Your task to perform on an android device: Show me the planting and care tips on how to water my outdoor pansy plant to keep it healthy on the Plantln app.
Image 0: 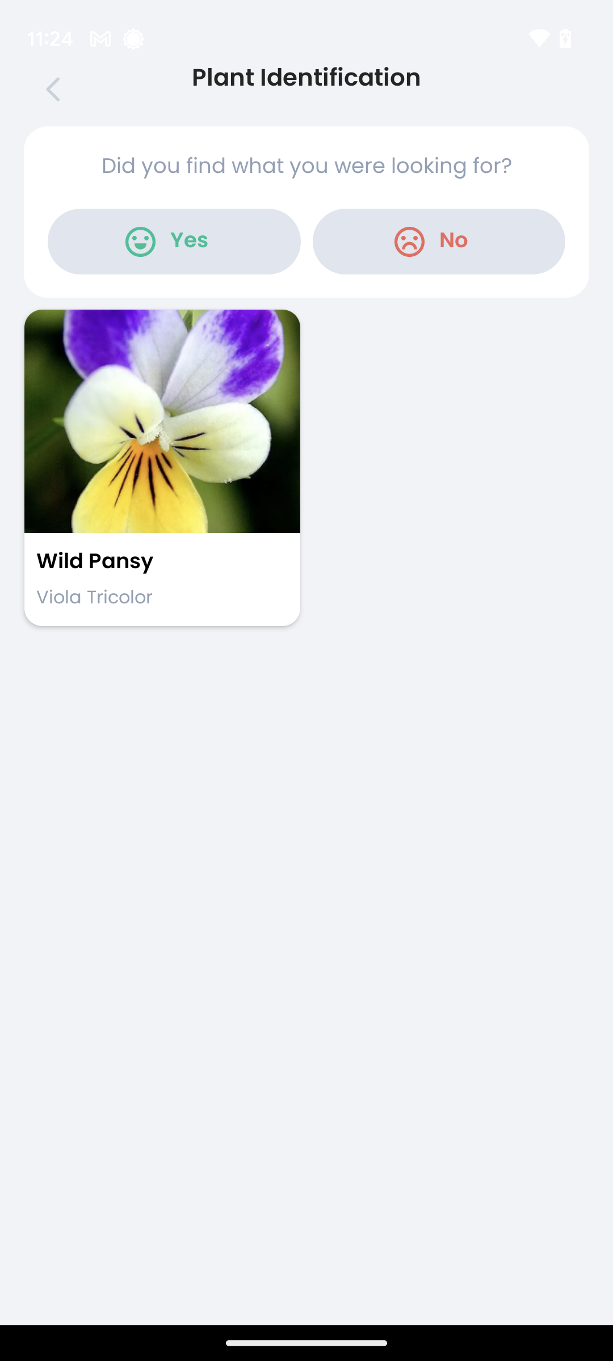
Click on the Wild Pansy tab..
Step 0: click (162, 421)
Image 1: 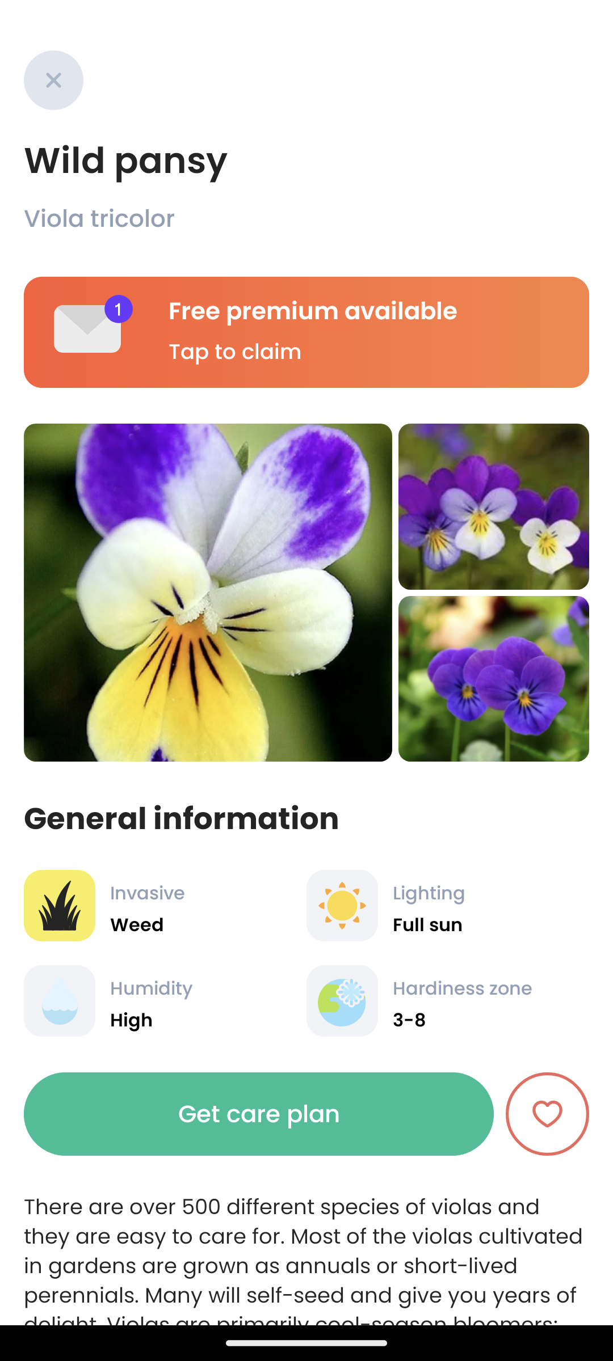
Scroll up on the screen until you find the Planting & Care Heading.
Step 1: scroll down
Image 2: 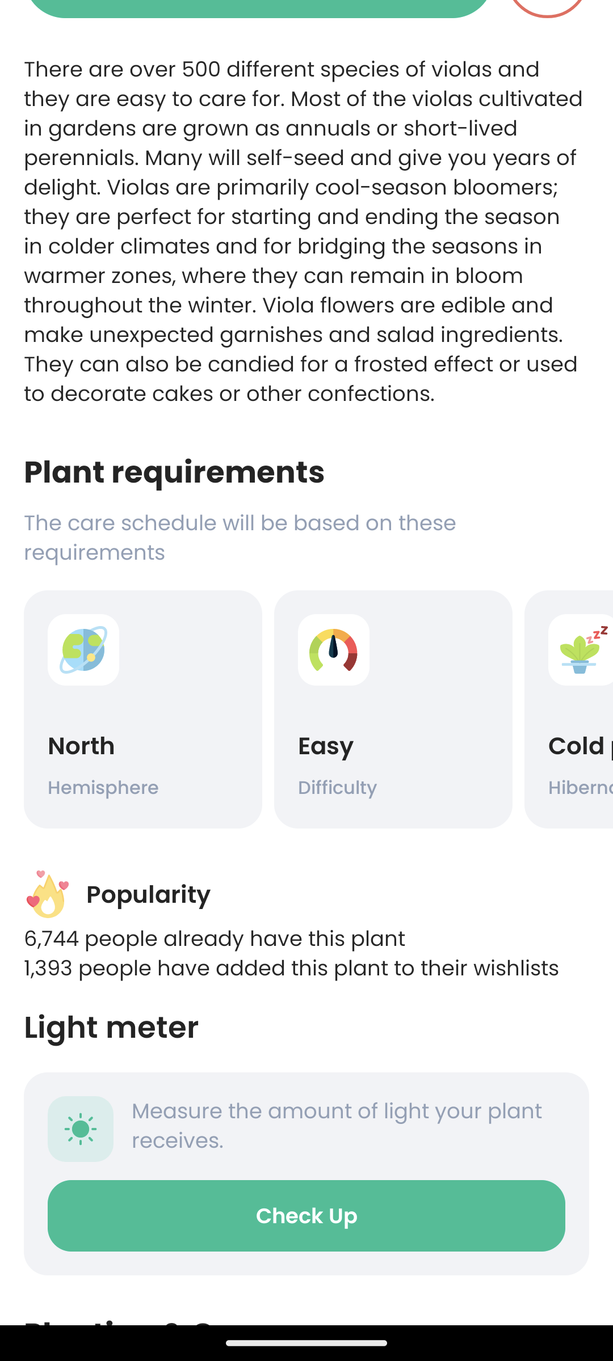
Scroll up on the screen until you find the Planting & Care Heading.
Step 2: scroll down
Image 3: 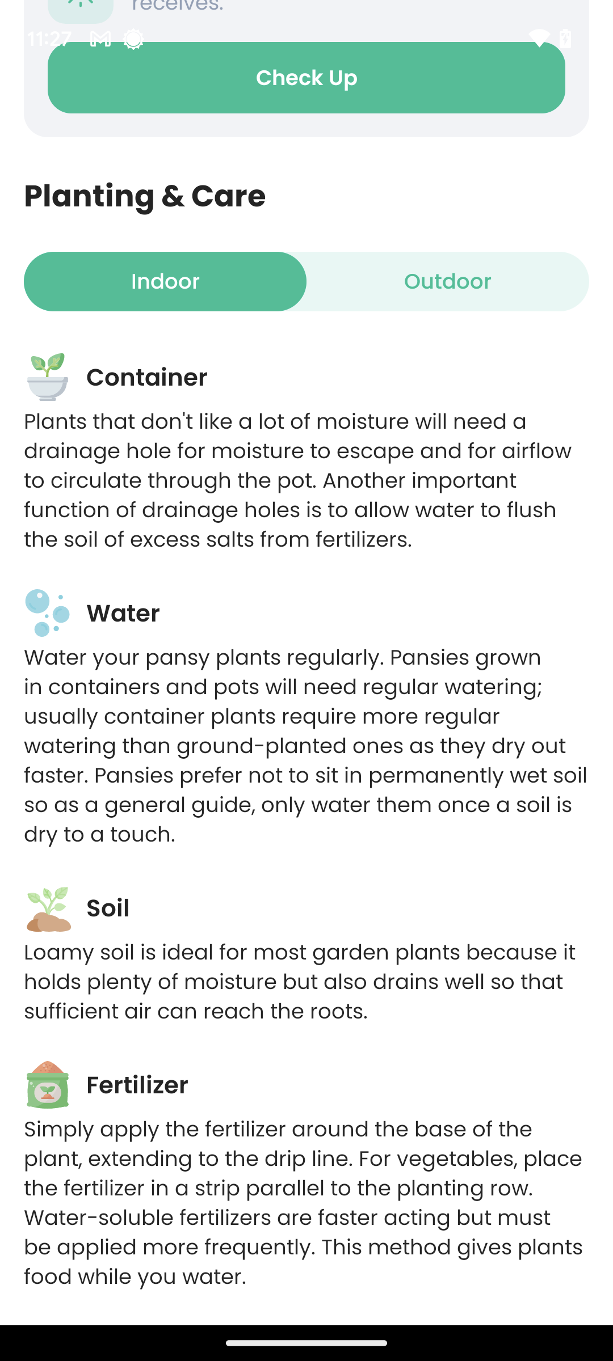
Click on the Outdoor tab in section of Planting & Care.
Step 3: click (448, 281)